Your task to perform on an android device: View the women pink casual lace up shoes
Image 0: 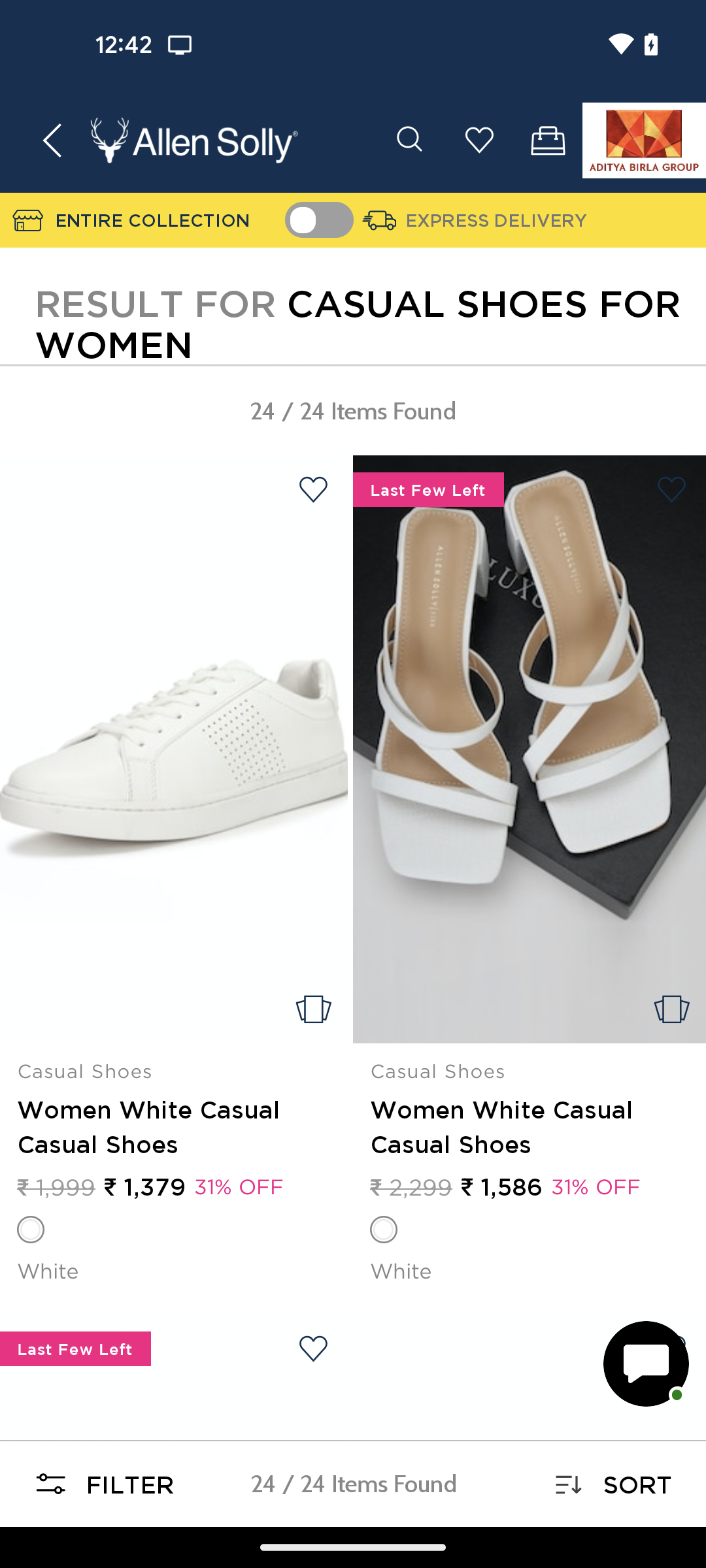
Swipe up to view the women pink casual lace up shoes
Step 0: scroll down
Image 1: 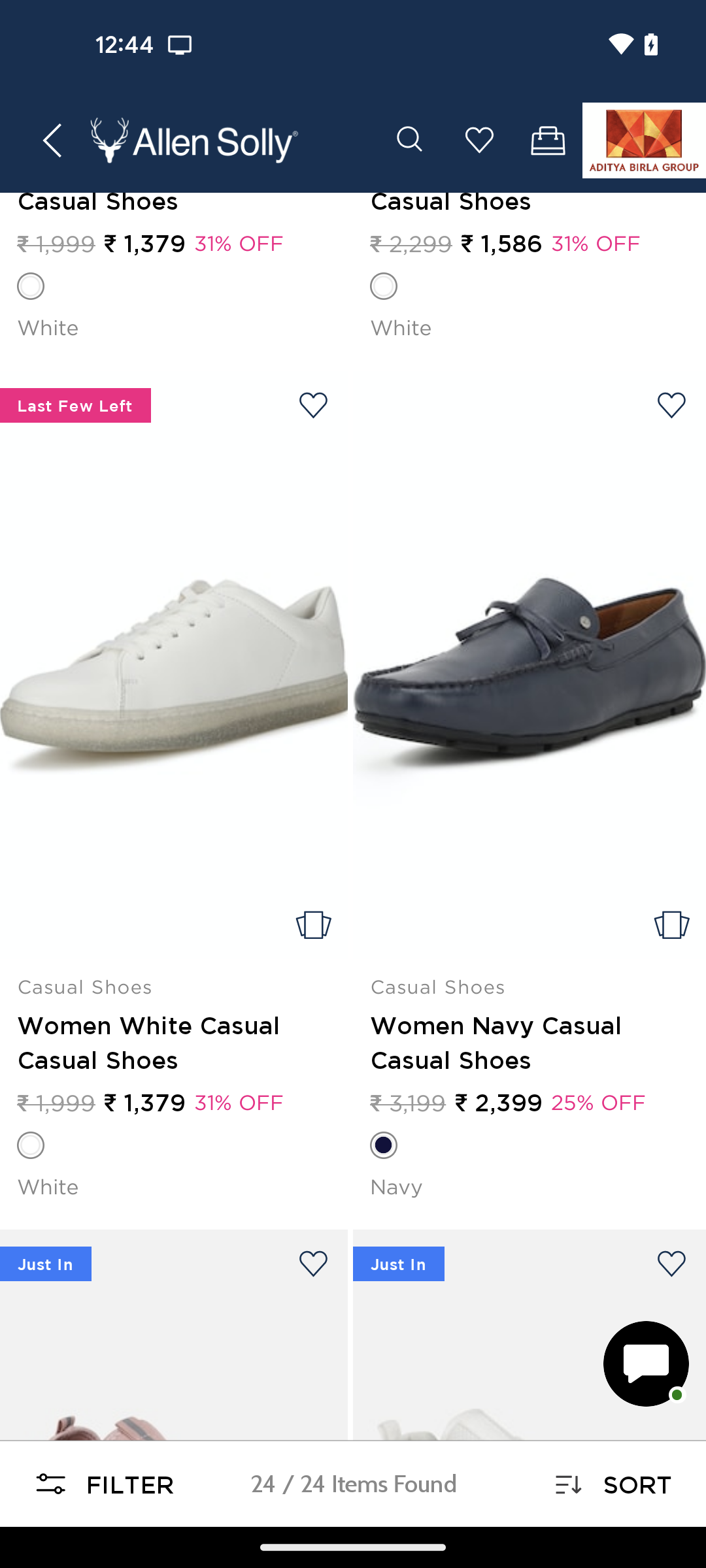
Swipe up to view the women pink casual lace up shoes
Step 1: scroll down
Image 2: 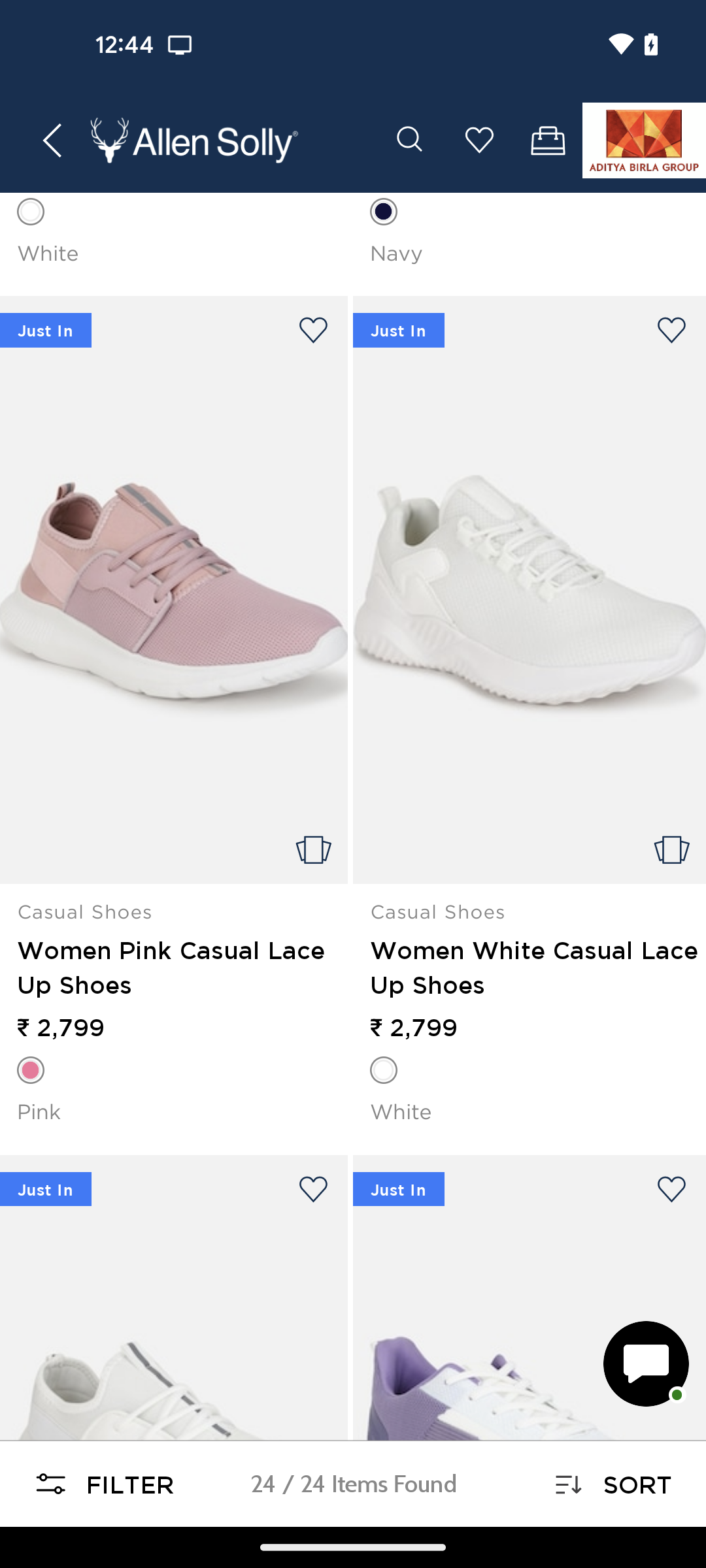
Tap on the women pink casual lace up shoes
Step 2: click (210, 582)
Image 3: 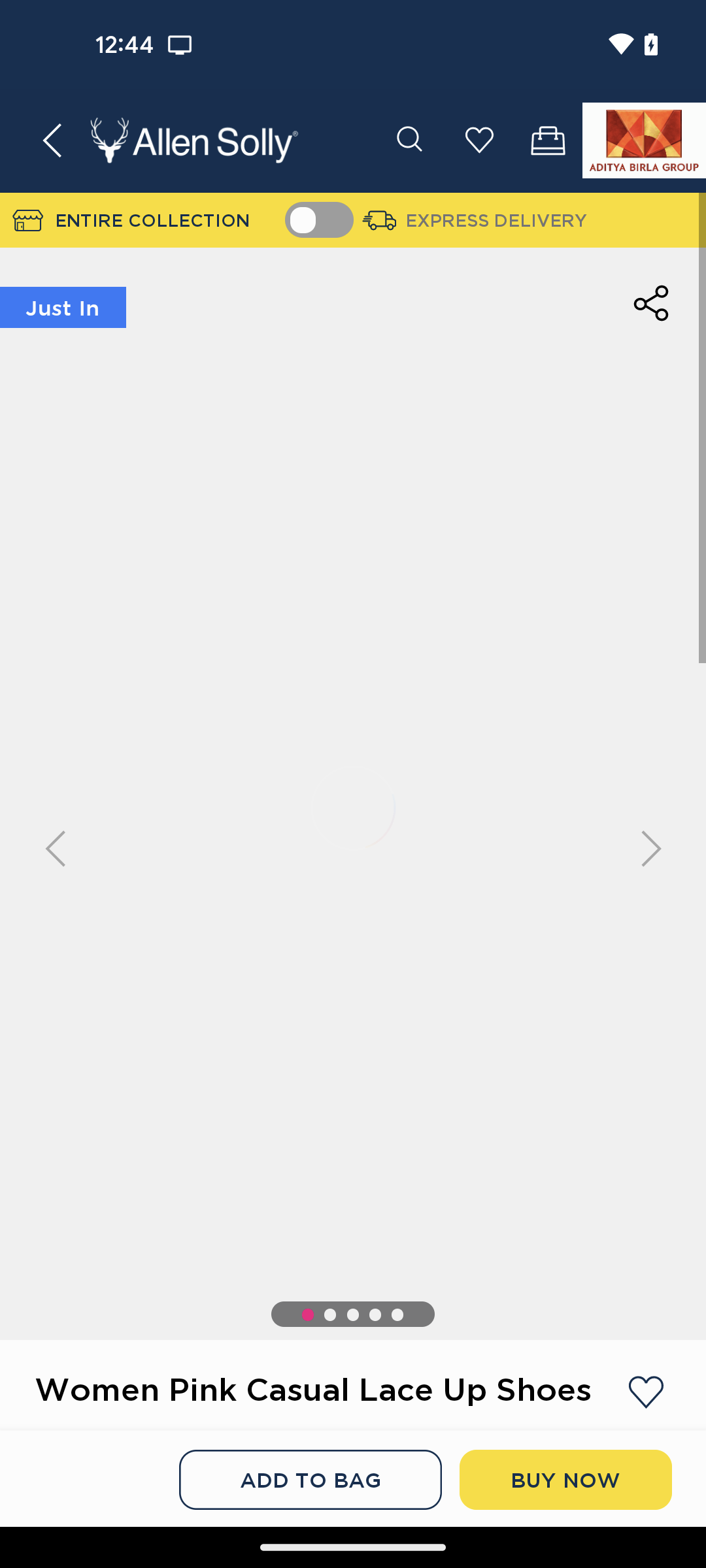
Tap on the women pink casual lace up shoes
Step 3: wait
Image 4: 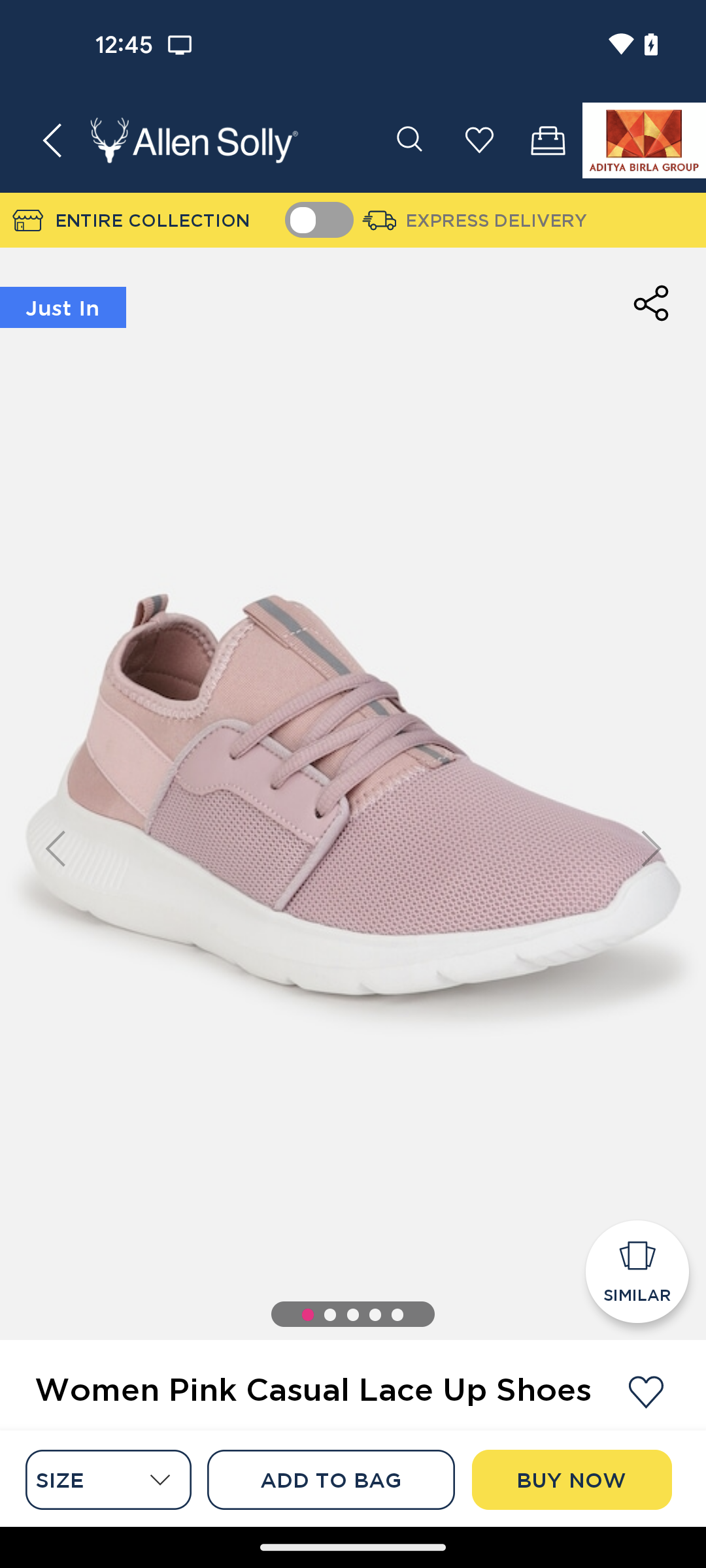
Swipe up to view more details
Step 4: scroll down
Image 5: 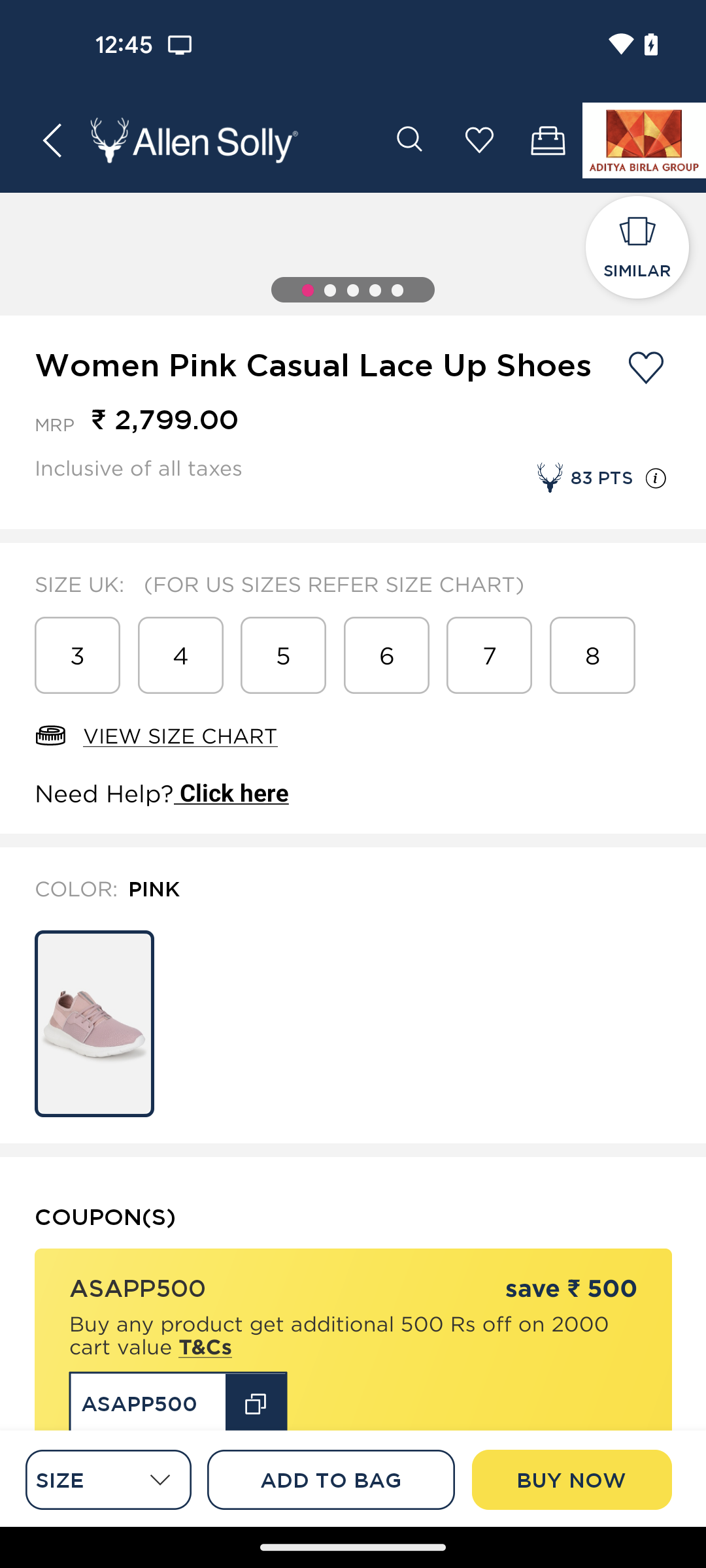
Swipe up to view more details
Step 5: scroll down